Your task to perform on an android device: Open the Code Editor app, Undo the last change in Paragraph.txt
Image 1: 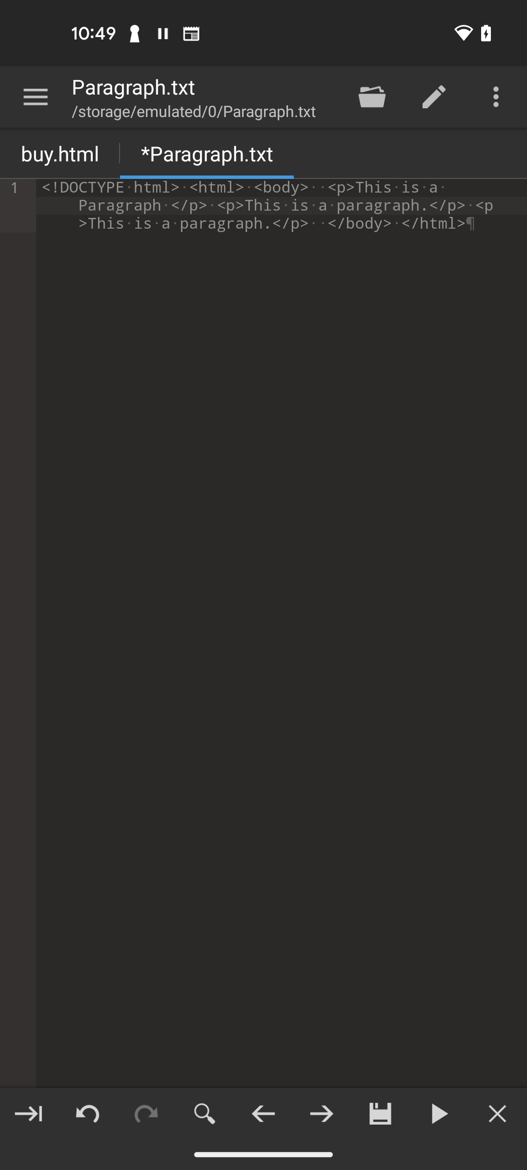
Click on the Undo icon at the bottom of the screen
Step 1: click (87, 1113)